Your task to perform on an android device: Need to Check the weather forecast on the Weather24 app for the Knoxville location on November 23rd.
Image 0: 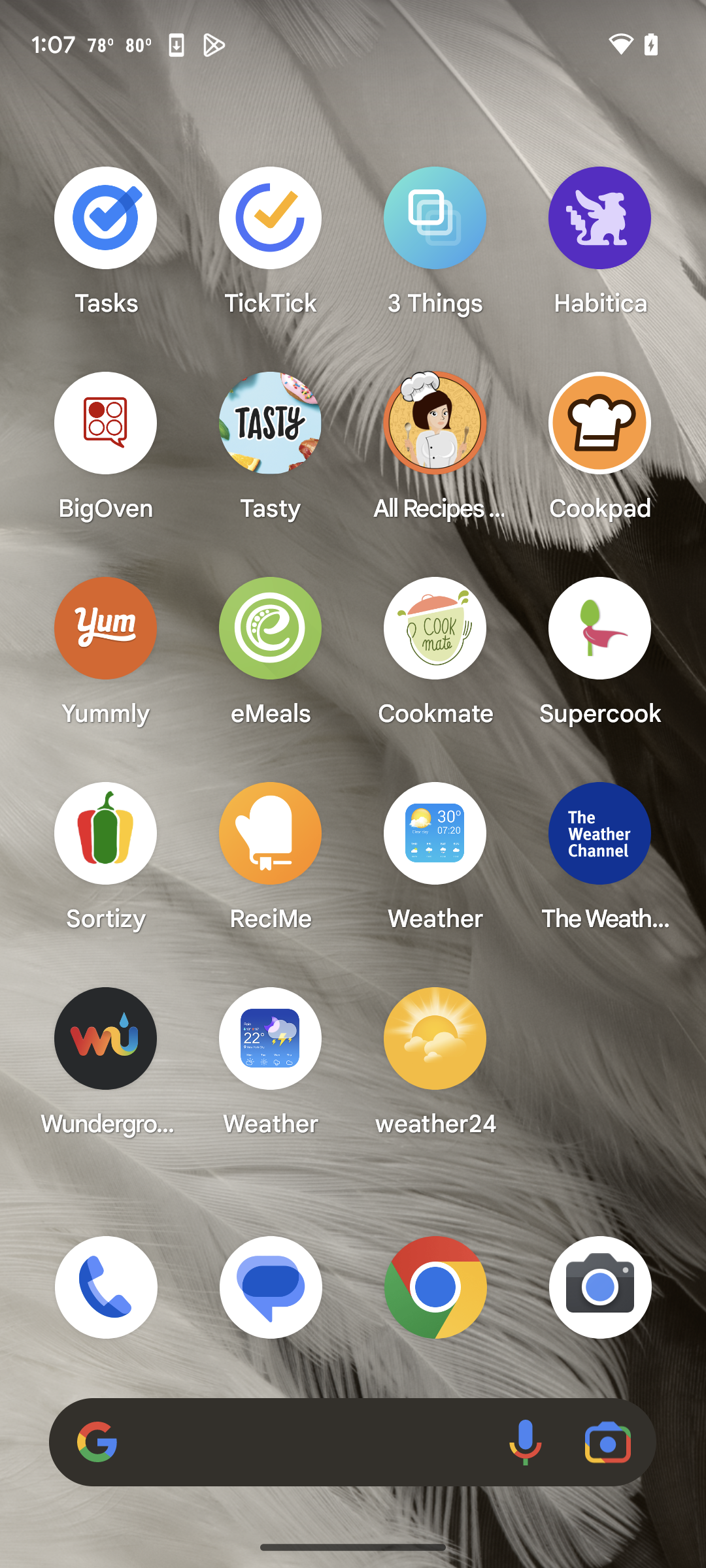
Open weather24
Step 0: click (435, 1060)
Image 1: 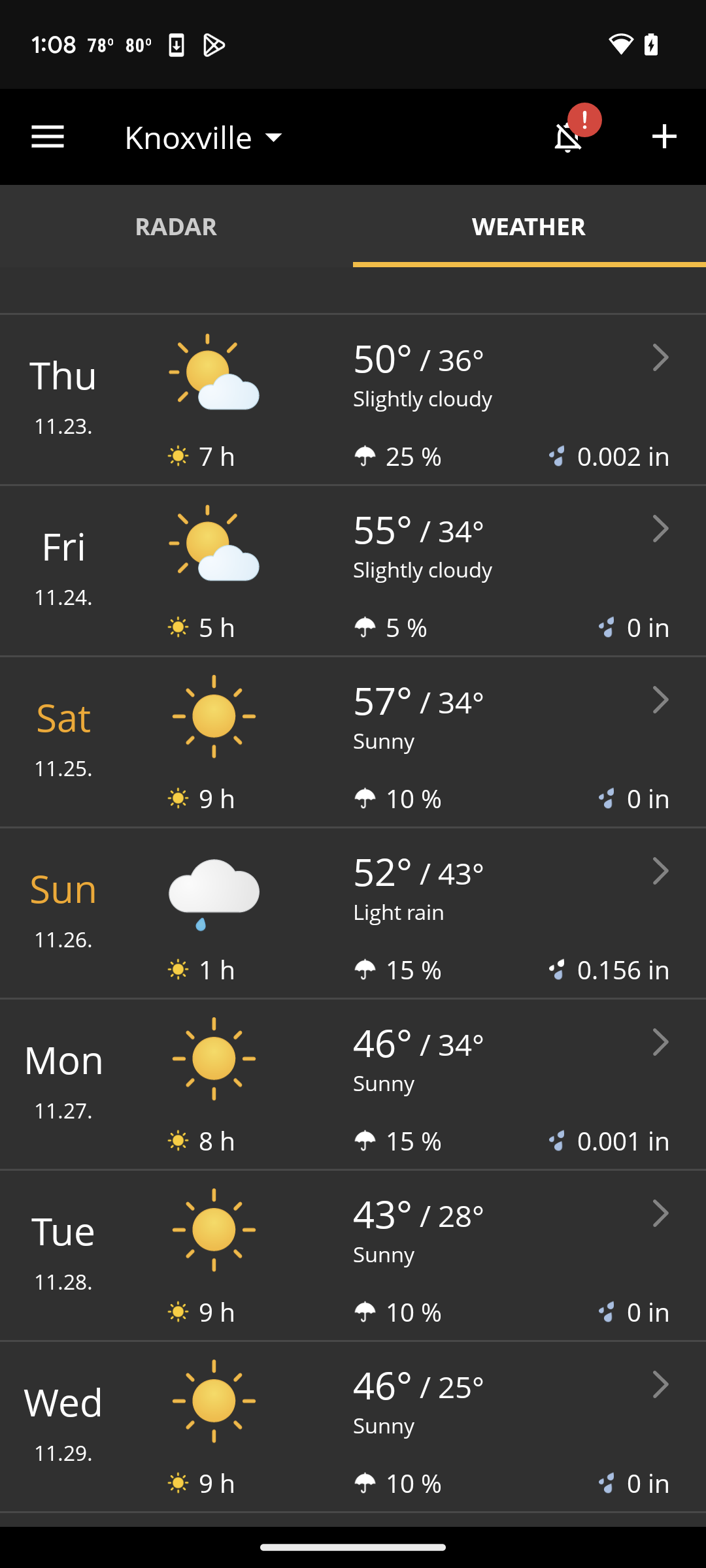
Click on 23rd November
Step 1: click (650, 353)